Your task to perform on an android device: I want to create a new slide for my office presentation on the topic of solar energy using the PowerPoint app.
Image 0: 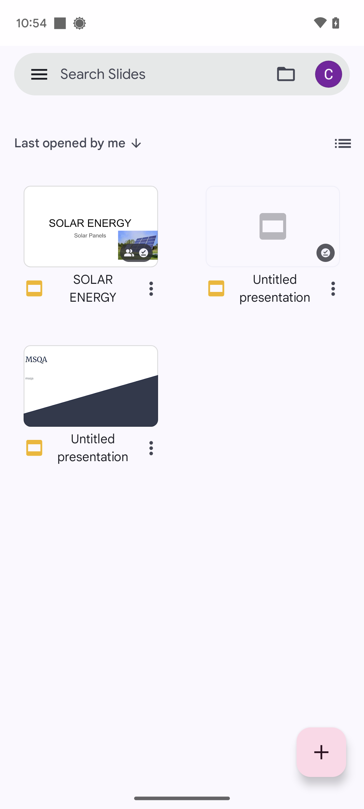
Open the PowerPoint app.
Step 0: open app "PowerPoint"
Image 1: 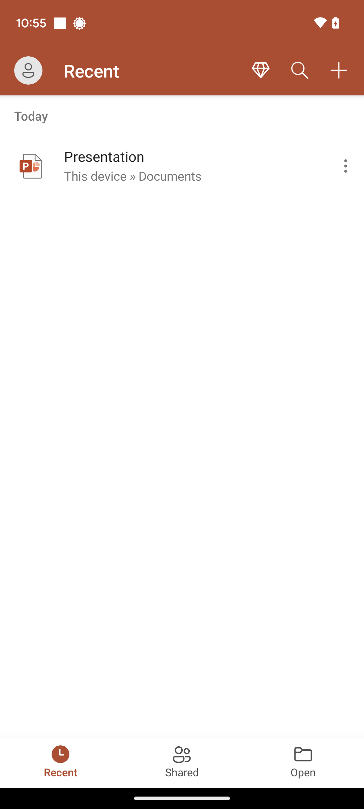
Click on the + icon at the top-right of the screen.
Step 1: click (339, 70)
Image 2: 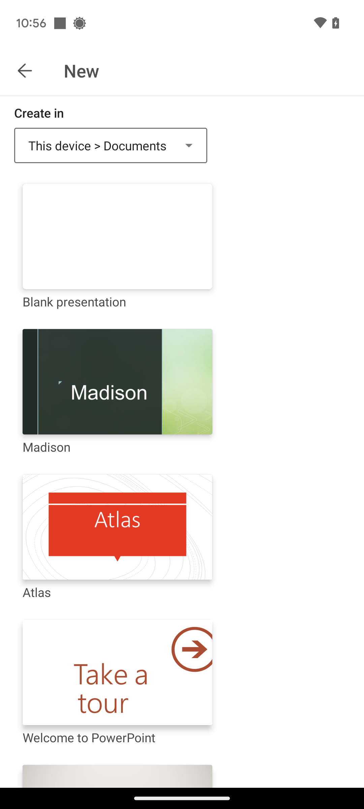
Click on Blank presentation.
Step 2: click (118, 247)
Image 3: 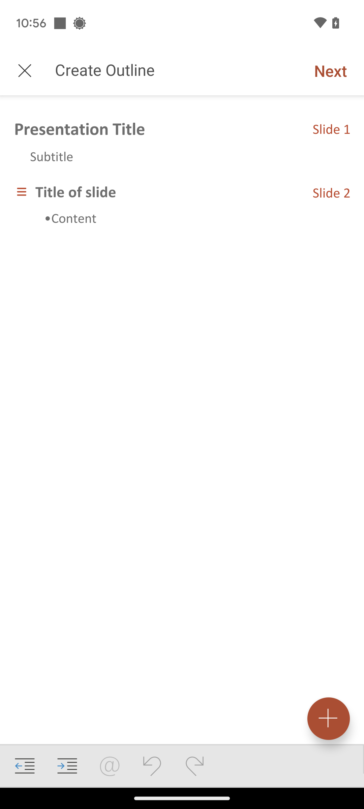
Click on Next at top-right of the screen.
Step 3: click (330, 70)
Image 5: 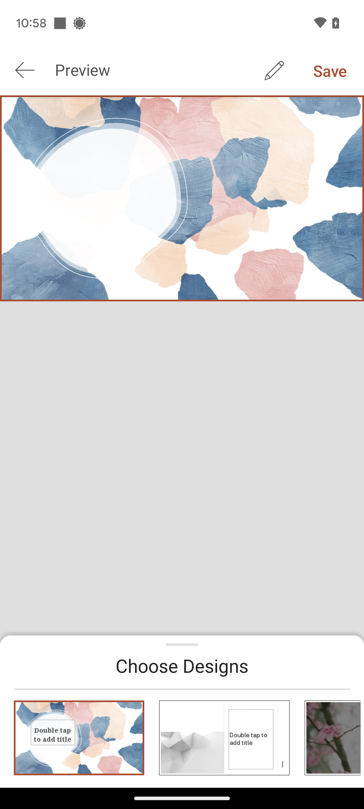
Select the second slide design from the bottom of the screen.
Step 5: click (224, 738)
Image 6: 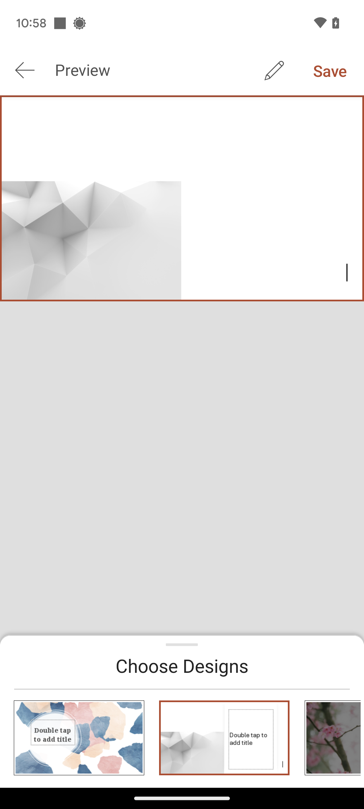
Click on Save at the top-right of the screen.
Step 6: click (330, 70)